Your task to perform on an android device: To see the product details for the ASIAN Navy Slip On Sports Shoes, use the Limeroad app.
Image 0: 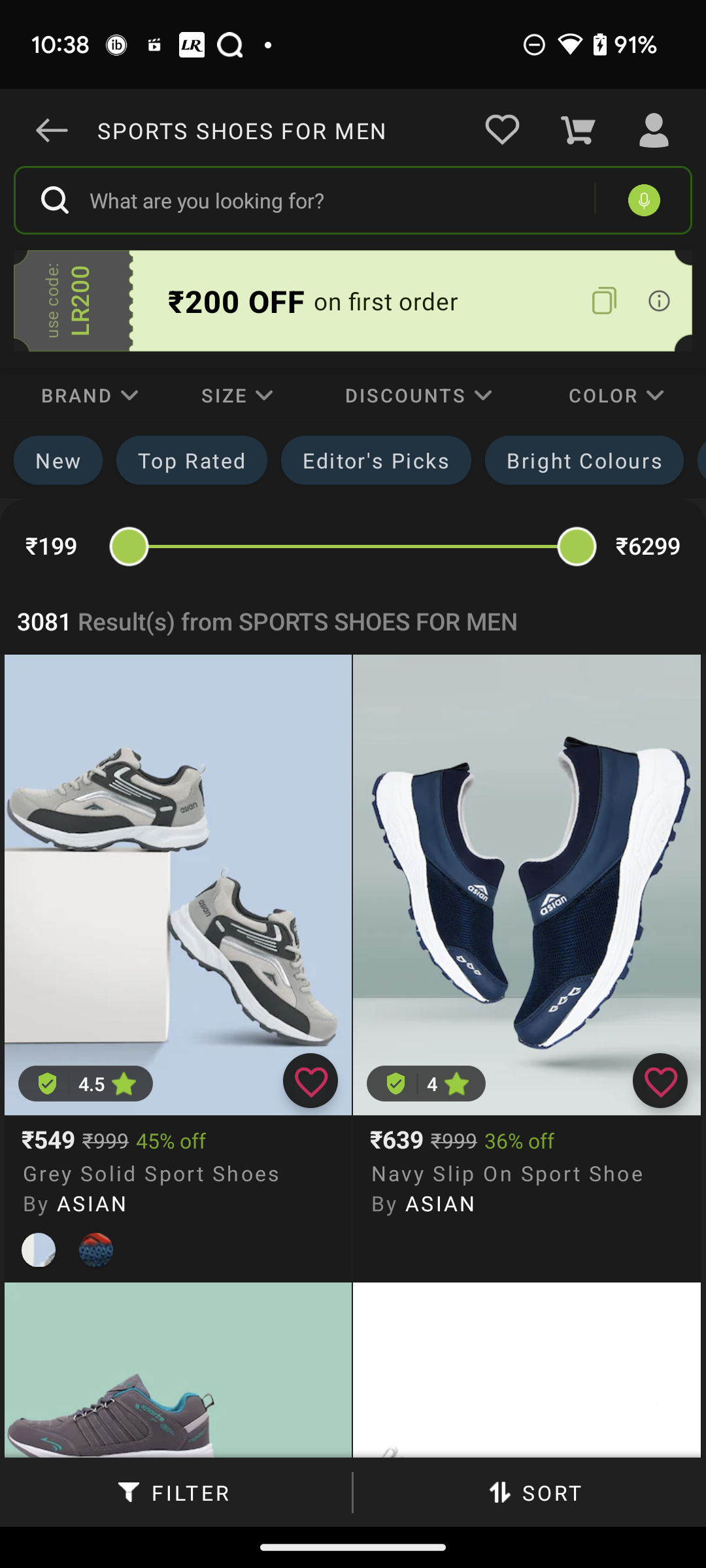
Click on ASIAN Navy Slip On Sports Shoes
Step 0: click (505, 923)
Image 1: 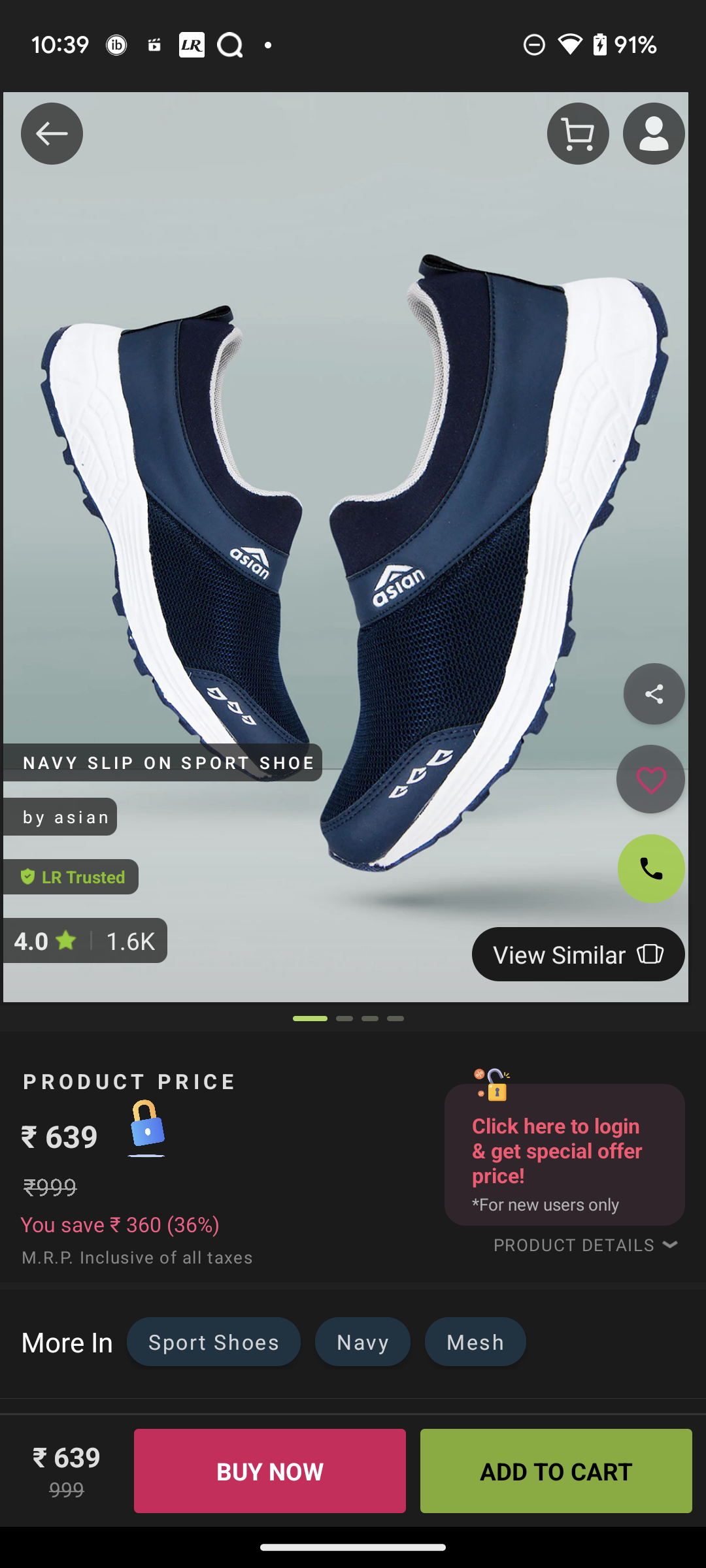
swipe up to view product details
Step 1: scroll down
Image 3: 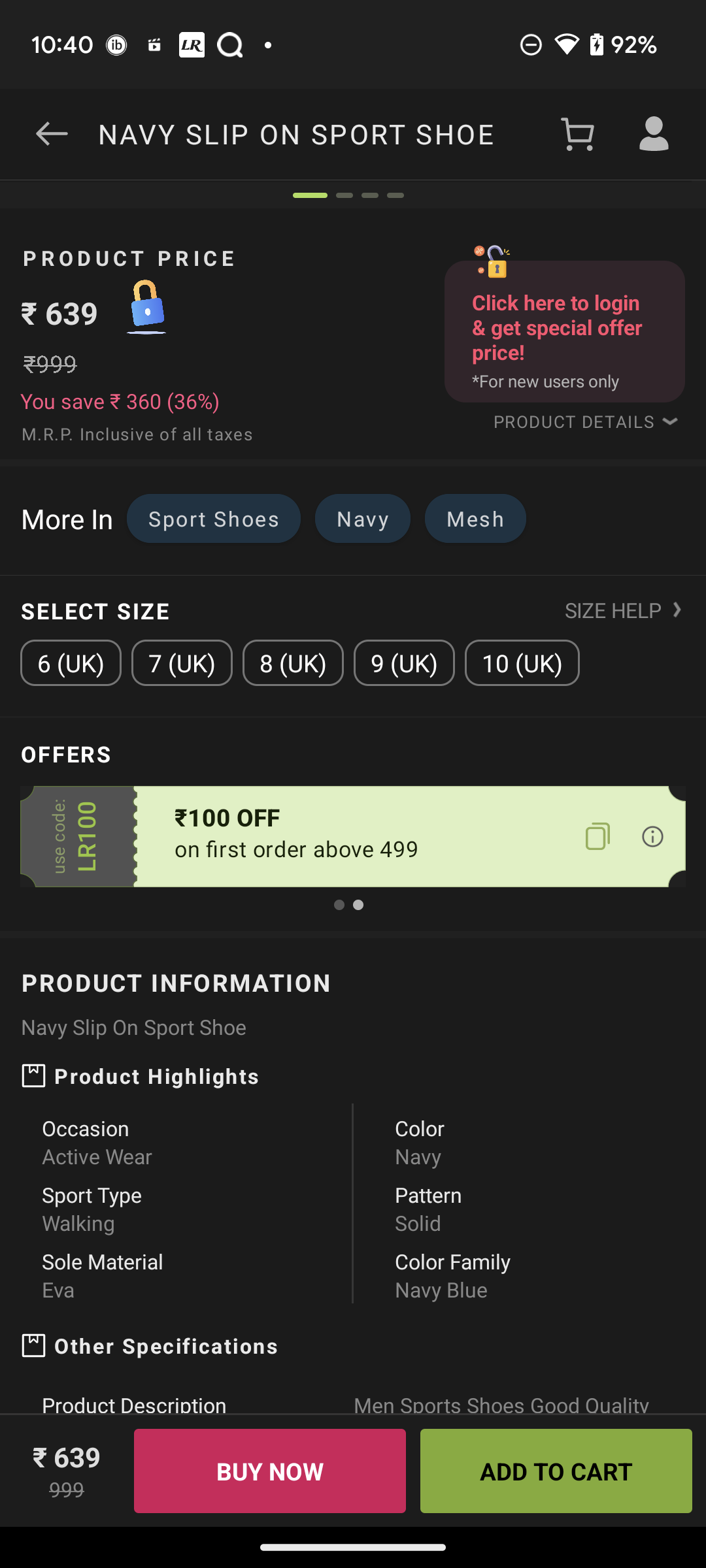
swipe up to view details
Step 3: scroll down